Your task to perform on an android device: As I have a short circuit, I'd want to search for copper wire Round in the Flipkart app.
Image 0: 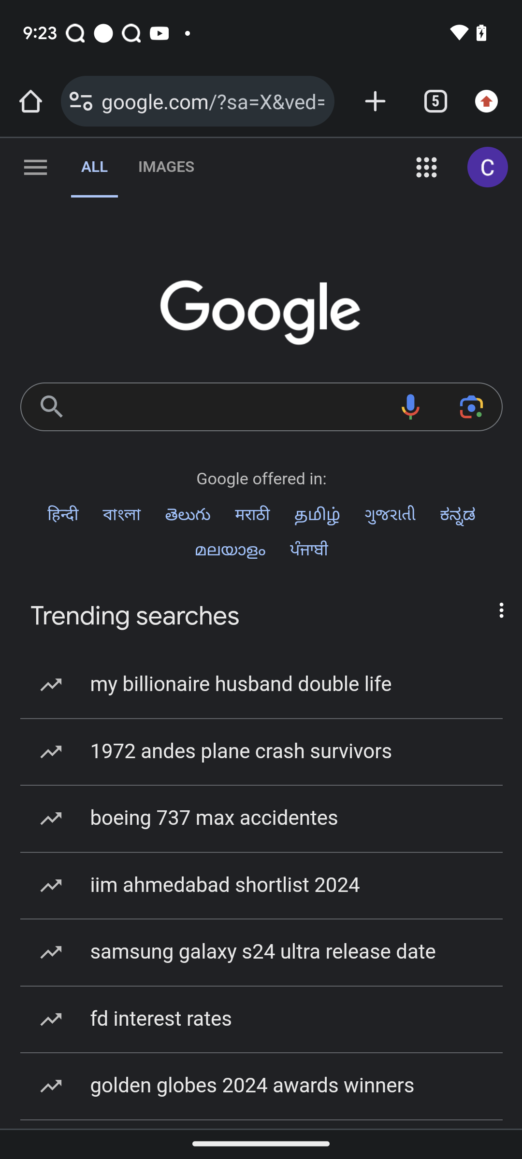
Open flipkart app
Step 0: open app "Flipkart"
Image 1: 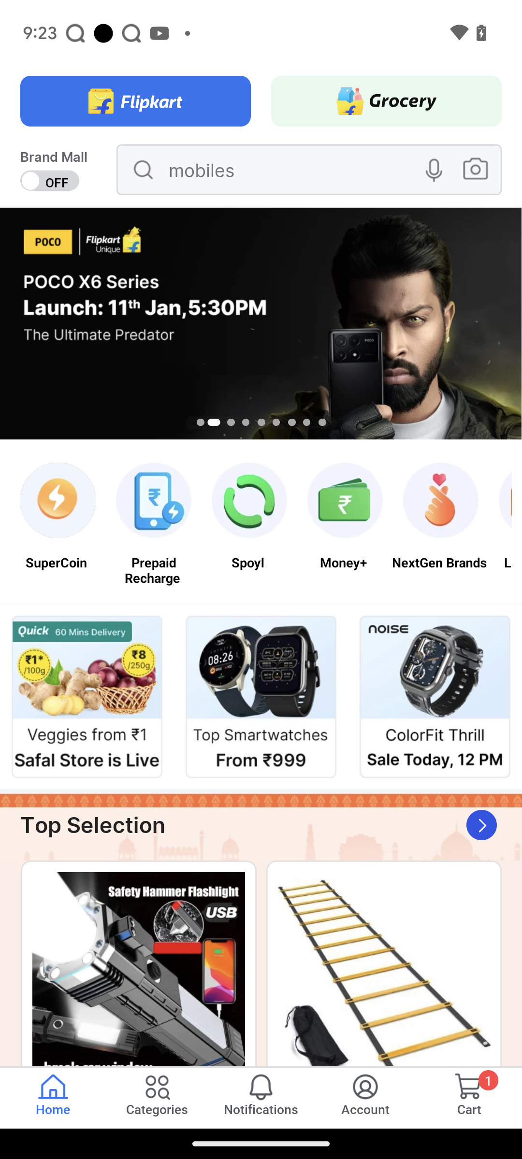
click on the search bar at the top of the screen
Step 1: click (293, 178)
Image 2: 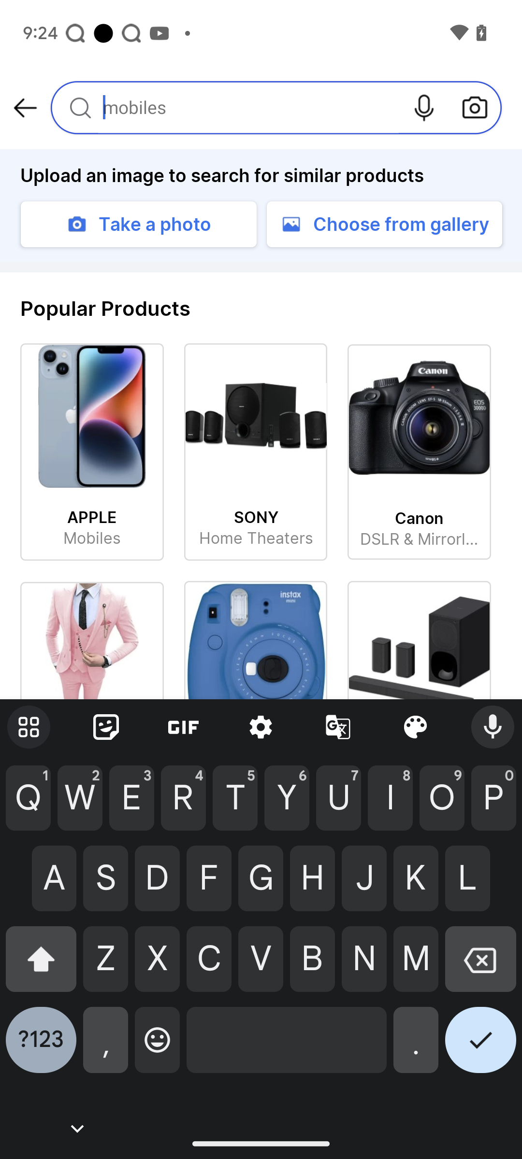
enter copper wire in the search textbox
Step 2: type "copper wire"
Image 3: 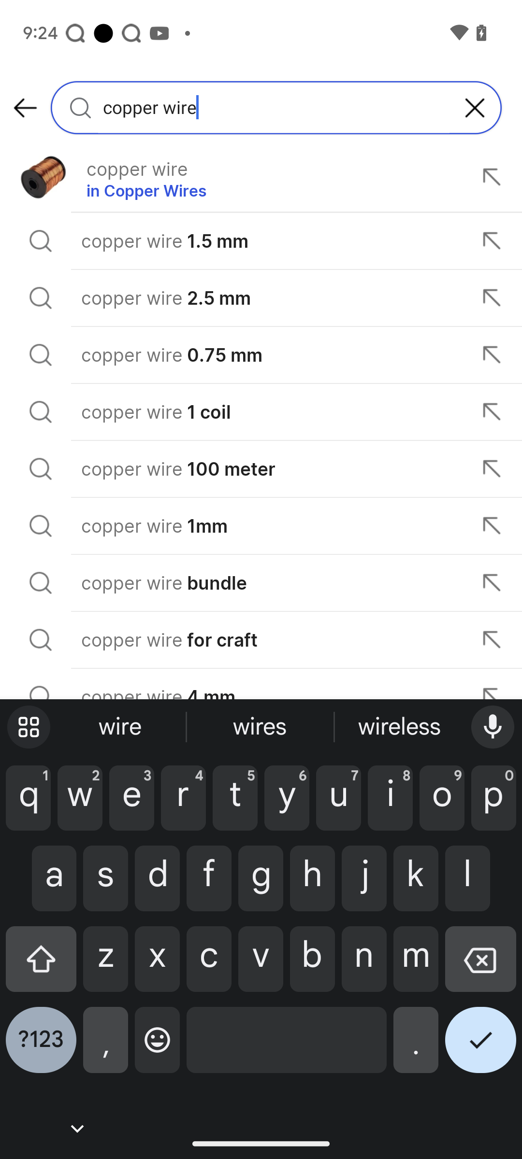
click on the first search result
Step 3: click (243, 177)